Your task to perform on an android device: Add a  sized 10 HIGH RISE TRF STRAIGHT LEG CARGO PANTS  to cart on ZARA app
Image 0: 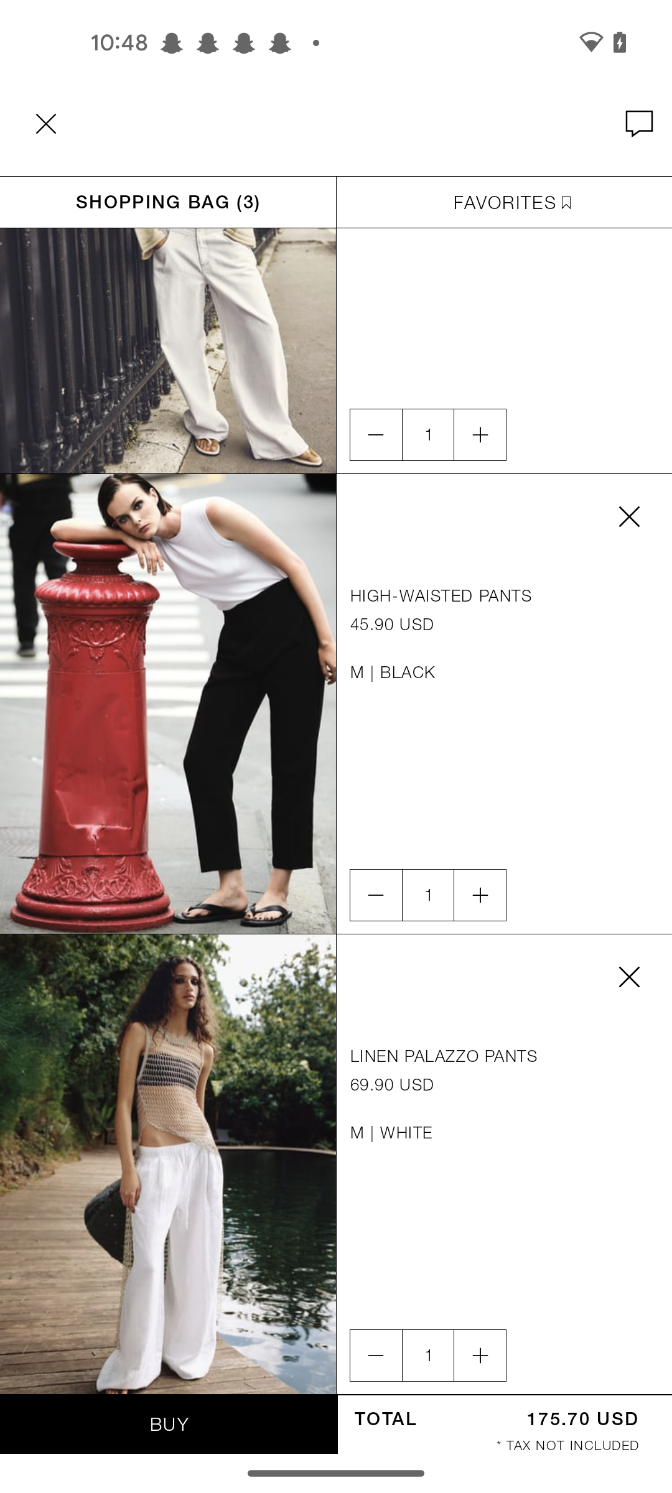
Go back to the previous page 
Step 0: press back button
Image 1: 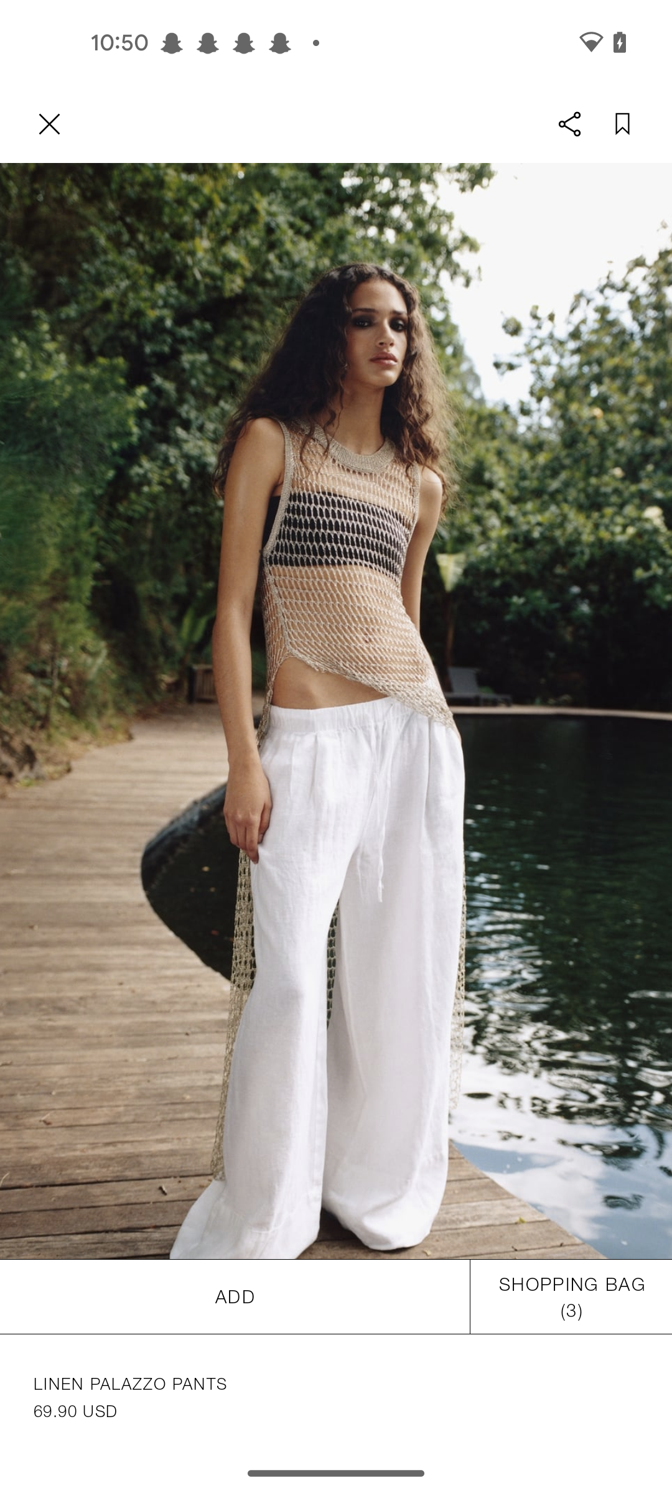
Go back to the previous page 
Step 1: press back button
Image 2: 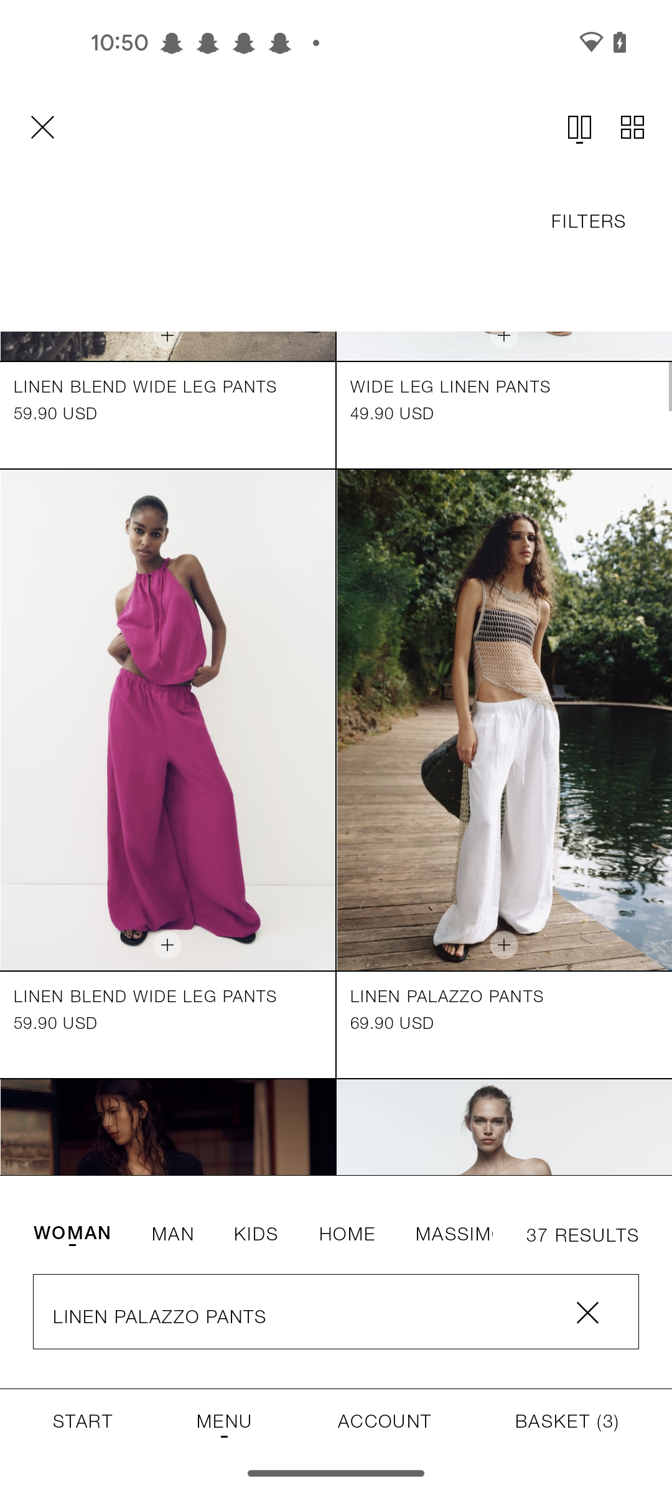
Clear the search bar at the bottom of the screen 
Step 2: click (336, 1316)
Image 3: 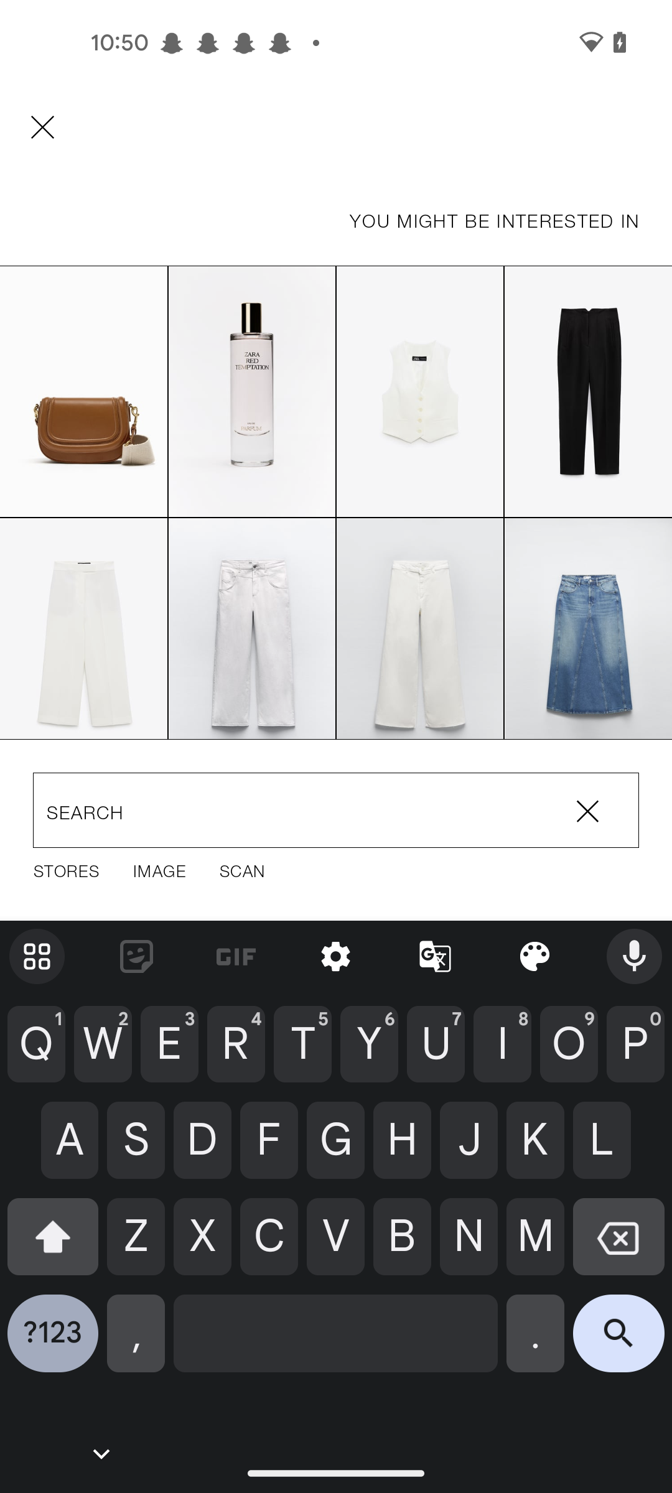
Enter a pants as HIGH RISE TRF STRAIGHT LEG CARGO PANTS
Step 3: type "HIGH RISE TRF STRAIGHT LEG CARGO PANTS"
Image 4: 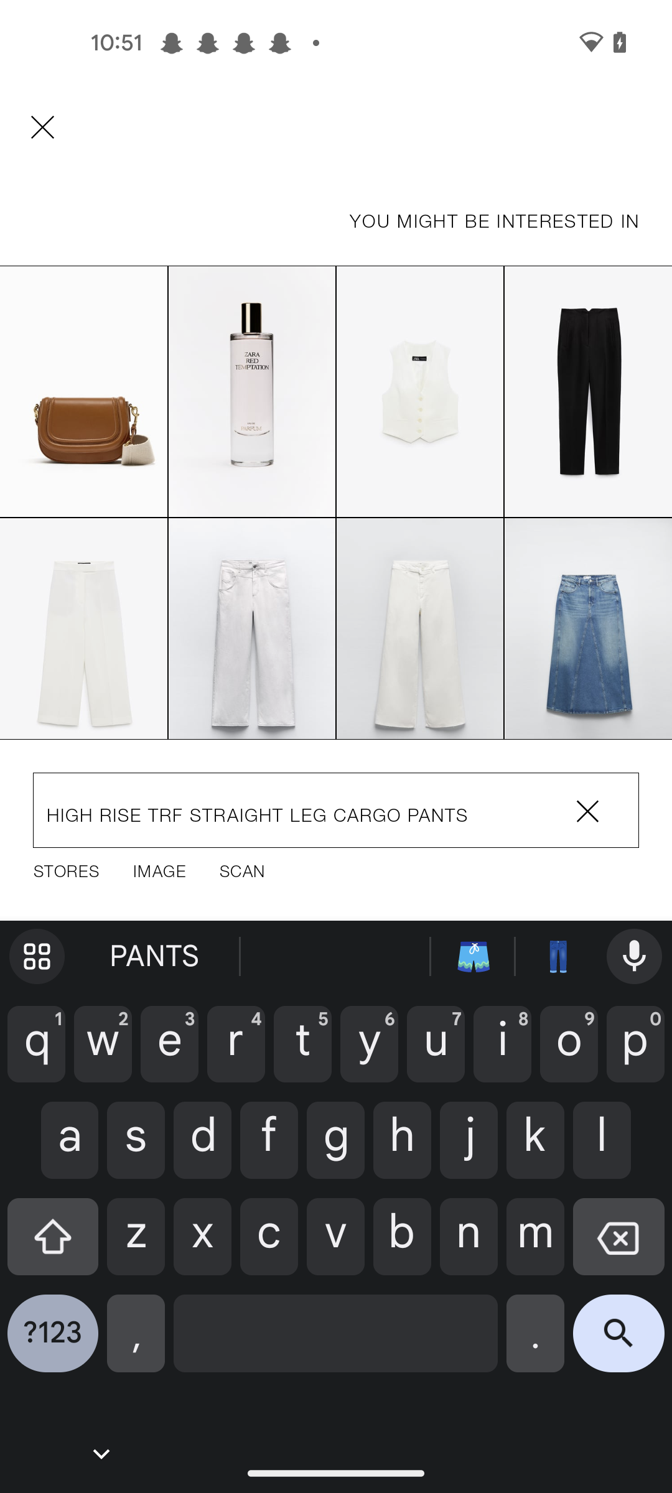
Click on the search icon at the bottom right corner of the screen 
Step 4: click (618, 1342)
Image 5: 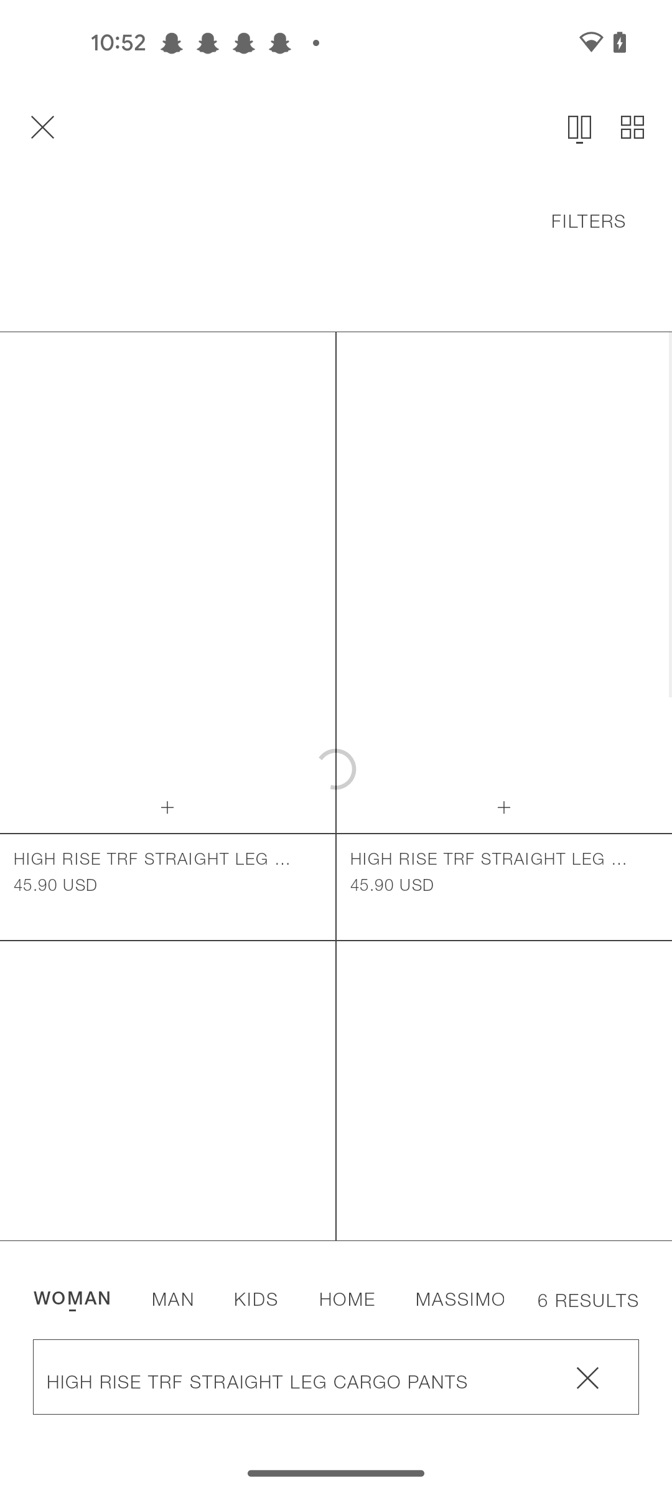
Click on the search icon at the bottom right corner of the screen 
Step 5: wait
Image 6: 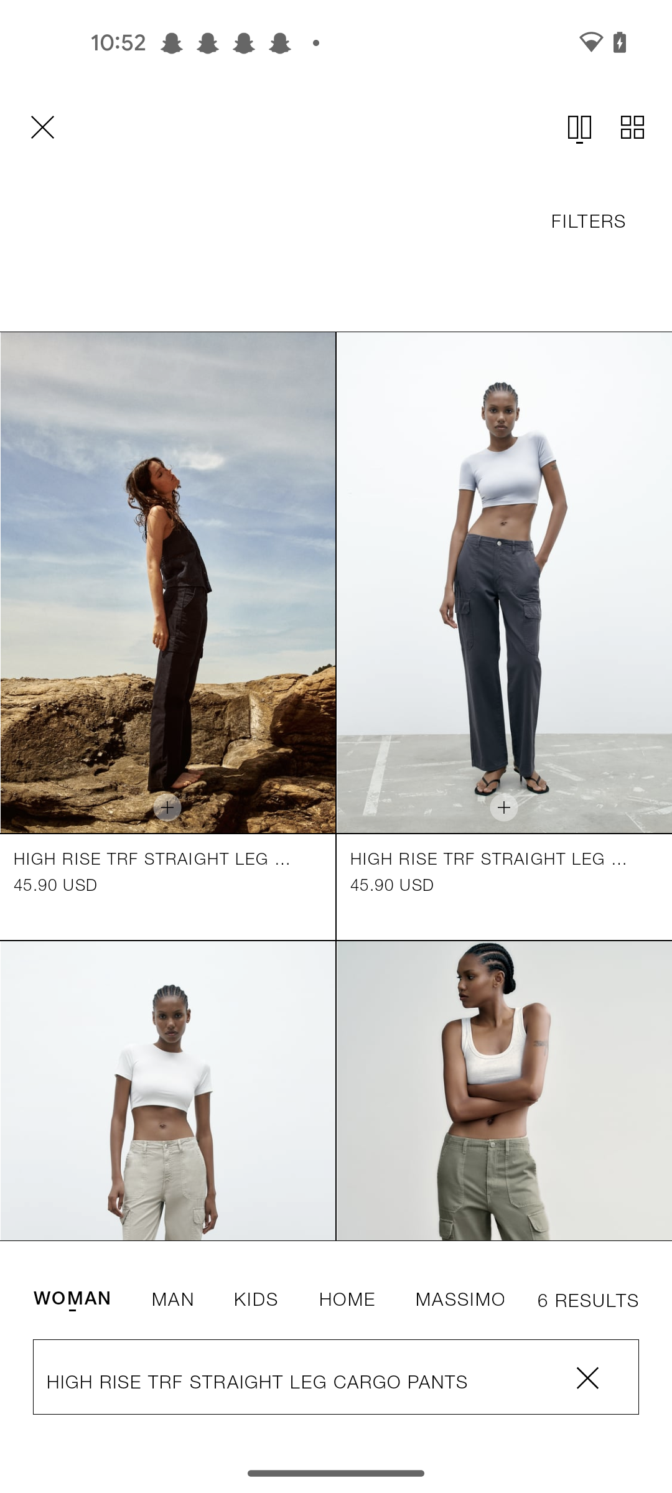
Click on the First option 
Step 6: click (139, 564)
Image 7: 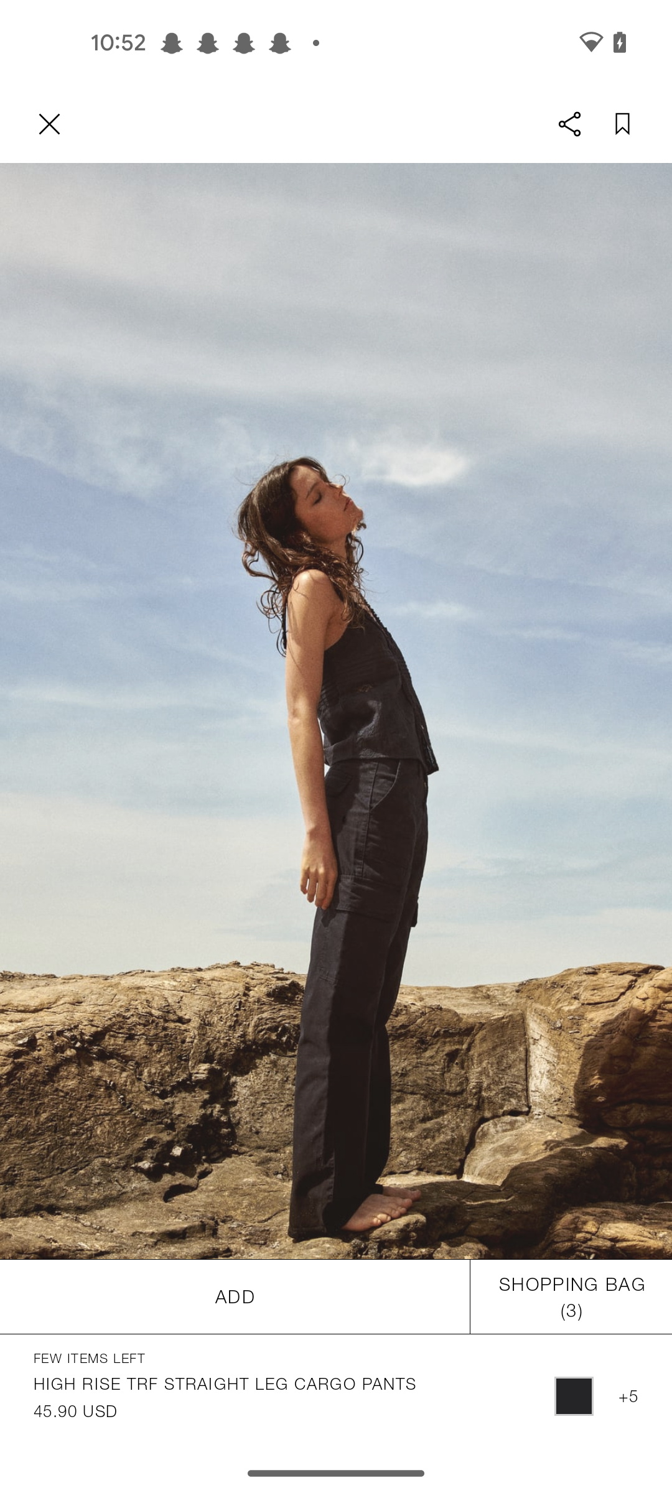
Click on the Add tab of the screen 
Step 7: click (235, 1296)
Image 8: 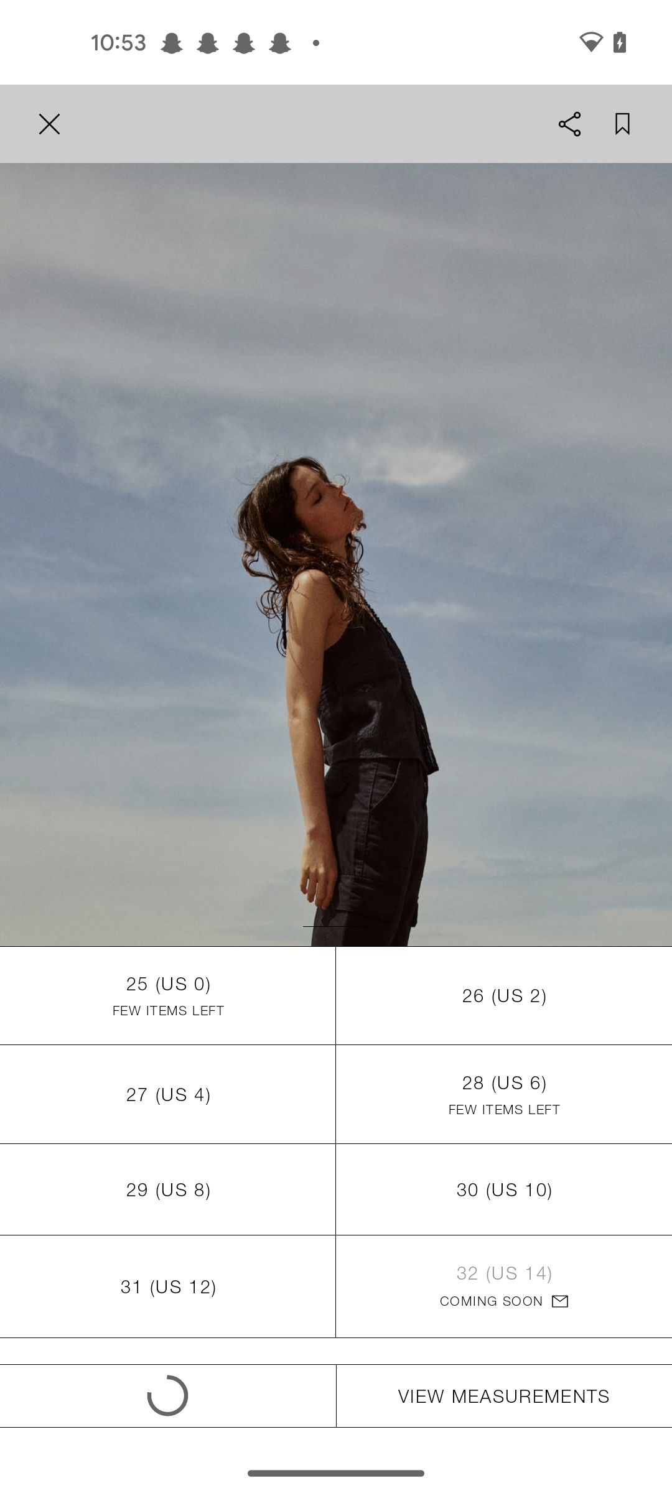
Click on the 30(us10) option of the screen 
Step 8: wait
Image 9: 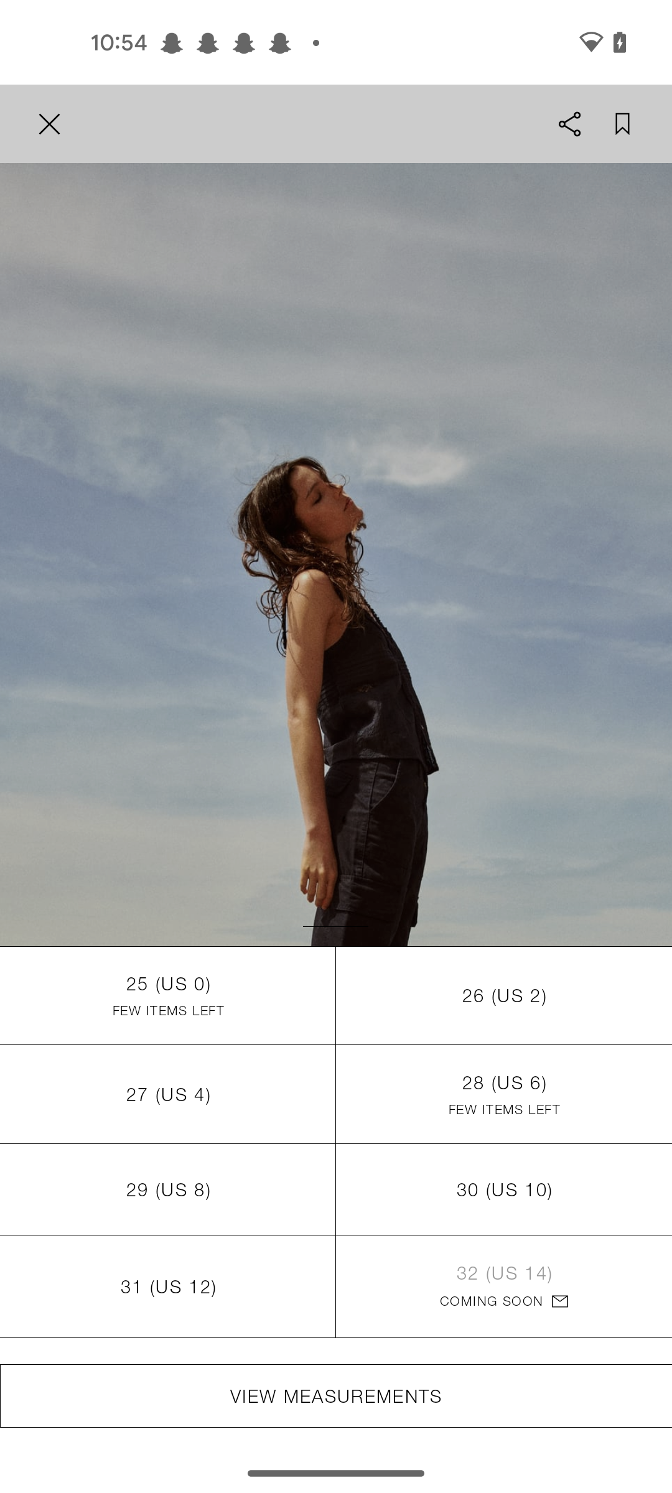
Click on the 30(us10) option of the screen 
Step 9: click (504, 1189)
Image 10: 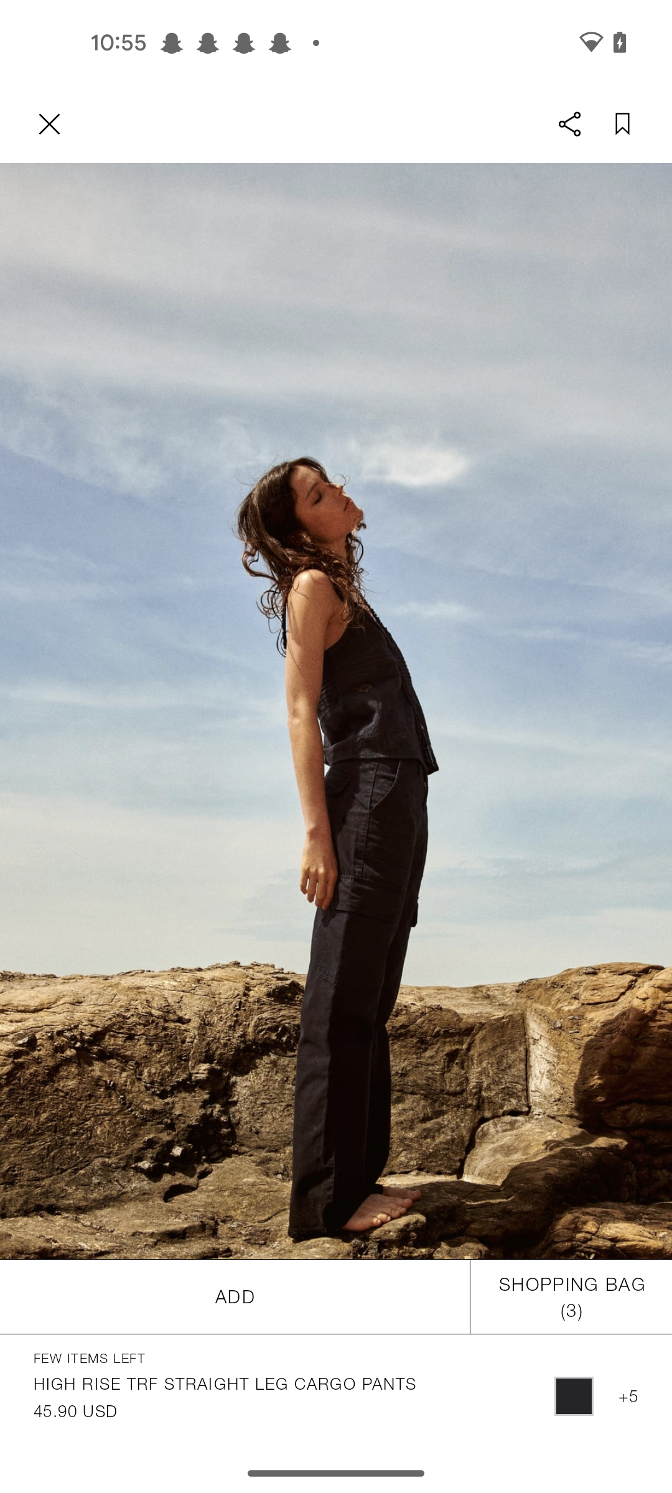
Click on the shopping bag tab of the screen 
Step 10: click (588, 1300)